Your task to perform on an android device: Open the Gmail App, Select the Share button to share the calendar on the dbwsracth.test.id9@gmail.com.
Image 0: 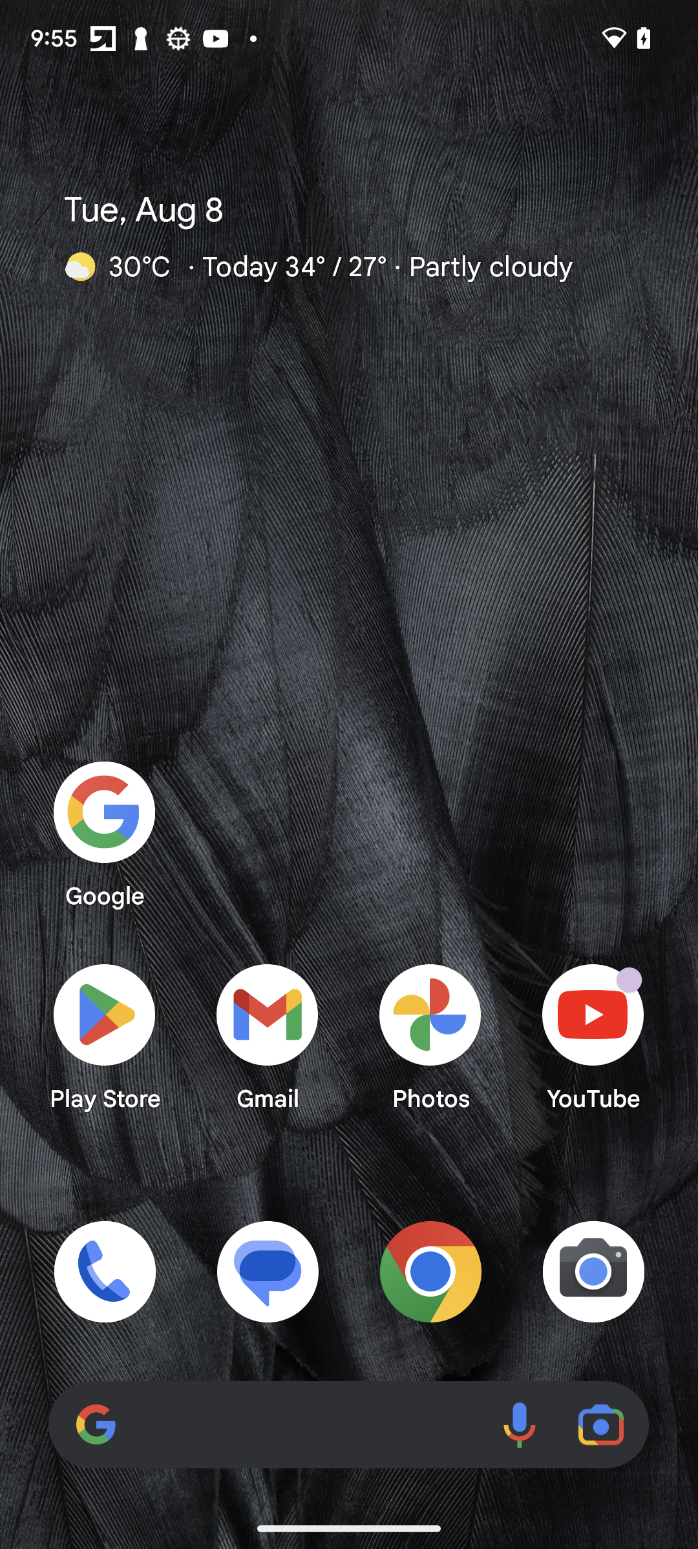
Open the Gmail App
Step 0: open app "Gmail"
Image 3: 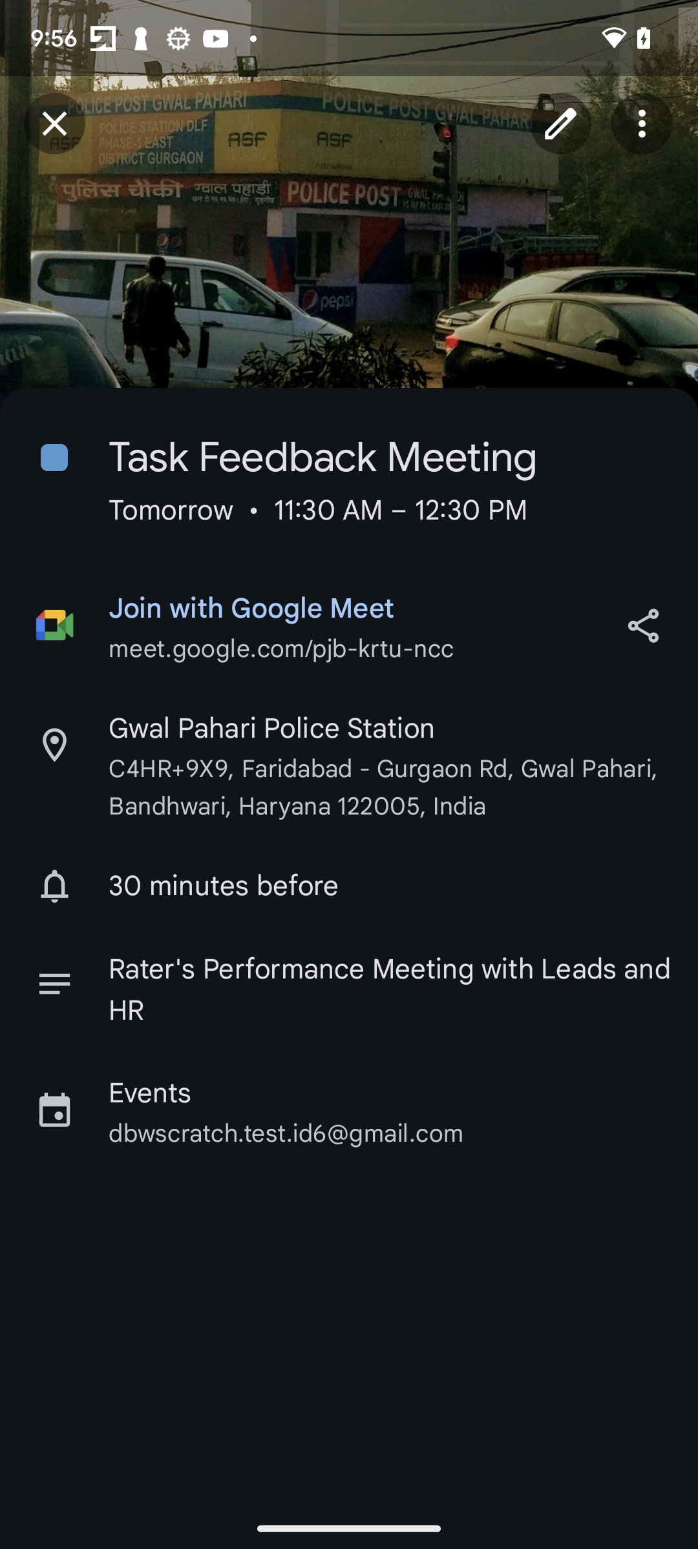
Click on the Share Button 
Step 3: click (643, 625)
Image 4: 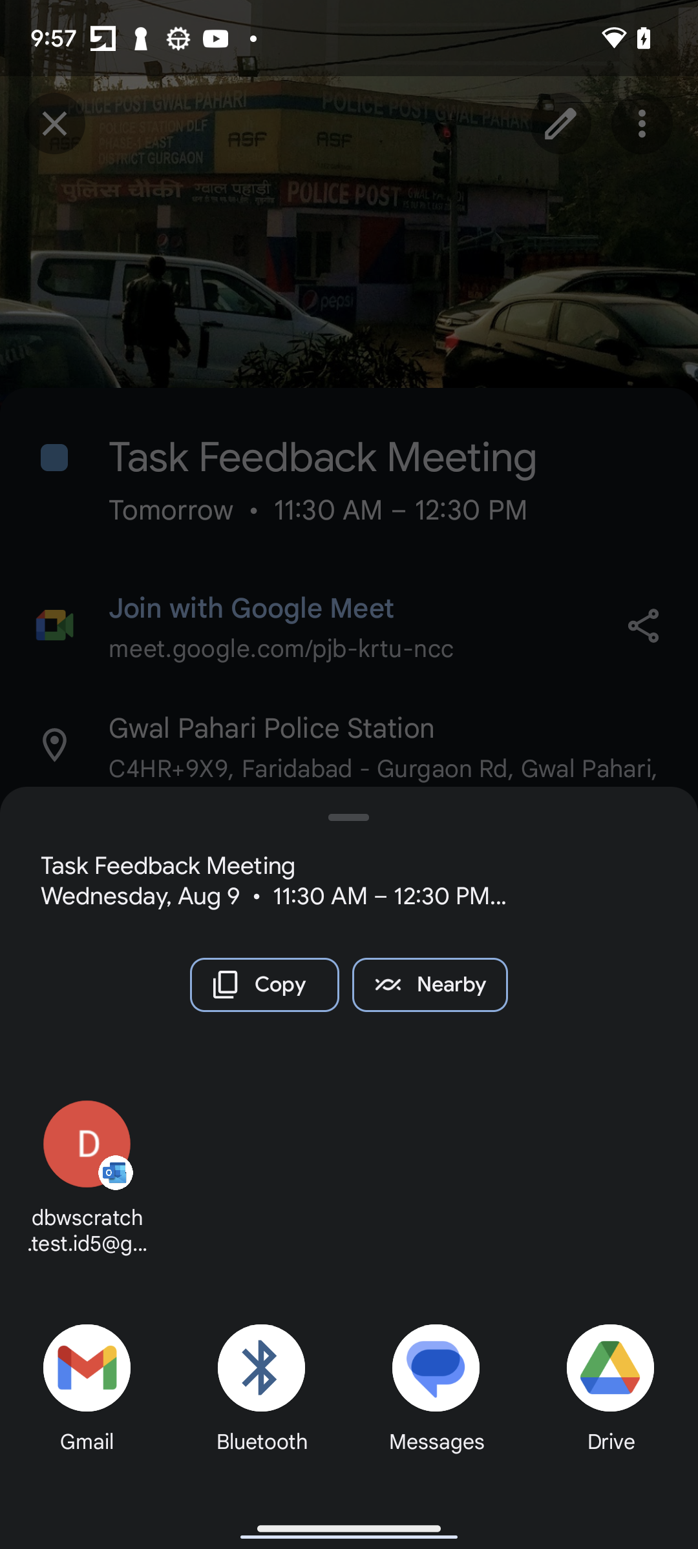
Click on the Gmail App
Step 4: click (94, 1383)
Image 5: 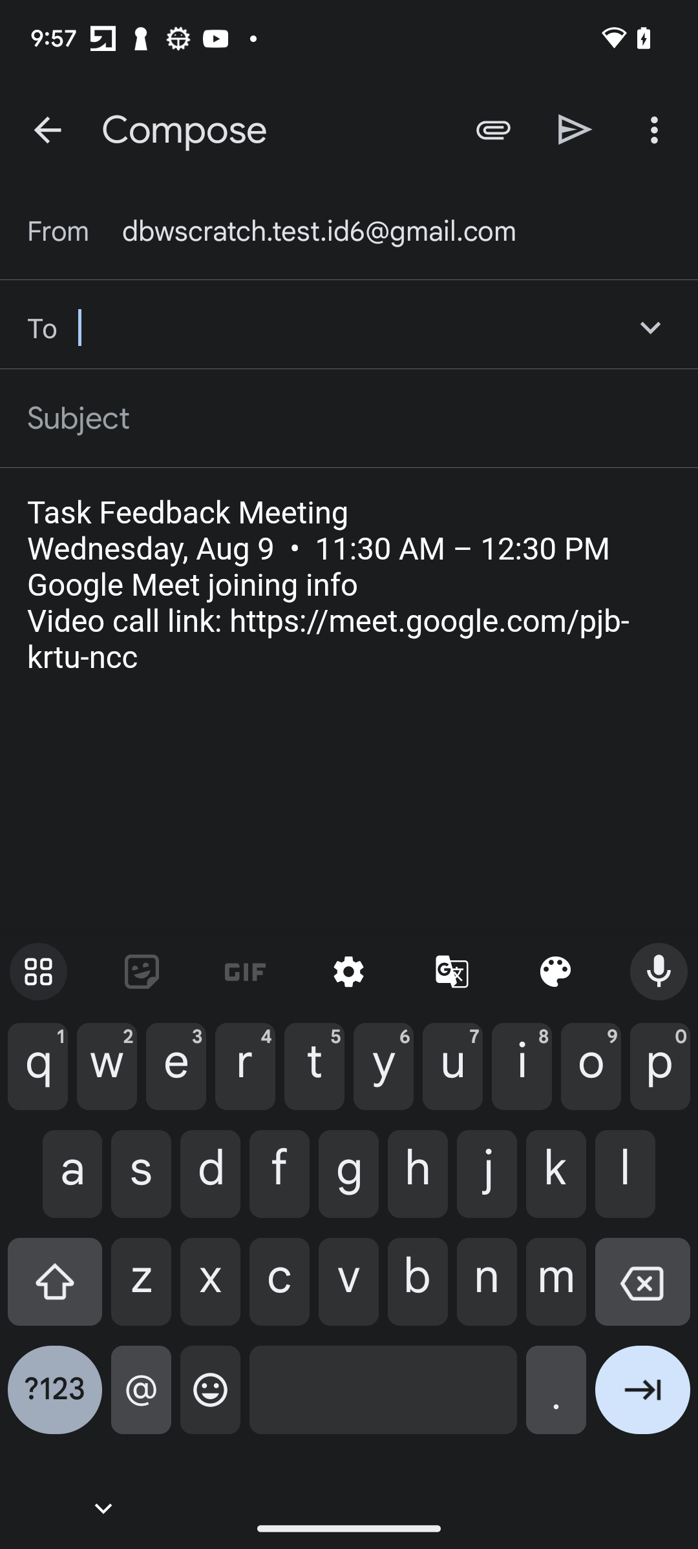
Enter the Mail : dbwsracth.test.id9@gmail.com
Step 5: type "dbwsracth.test.id9@gmail.com"
Image 6: 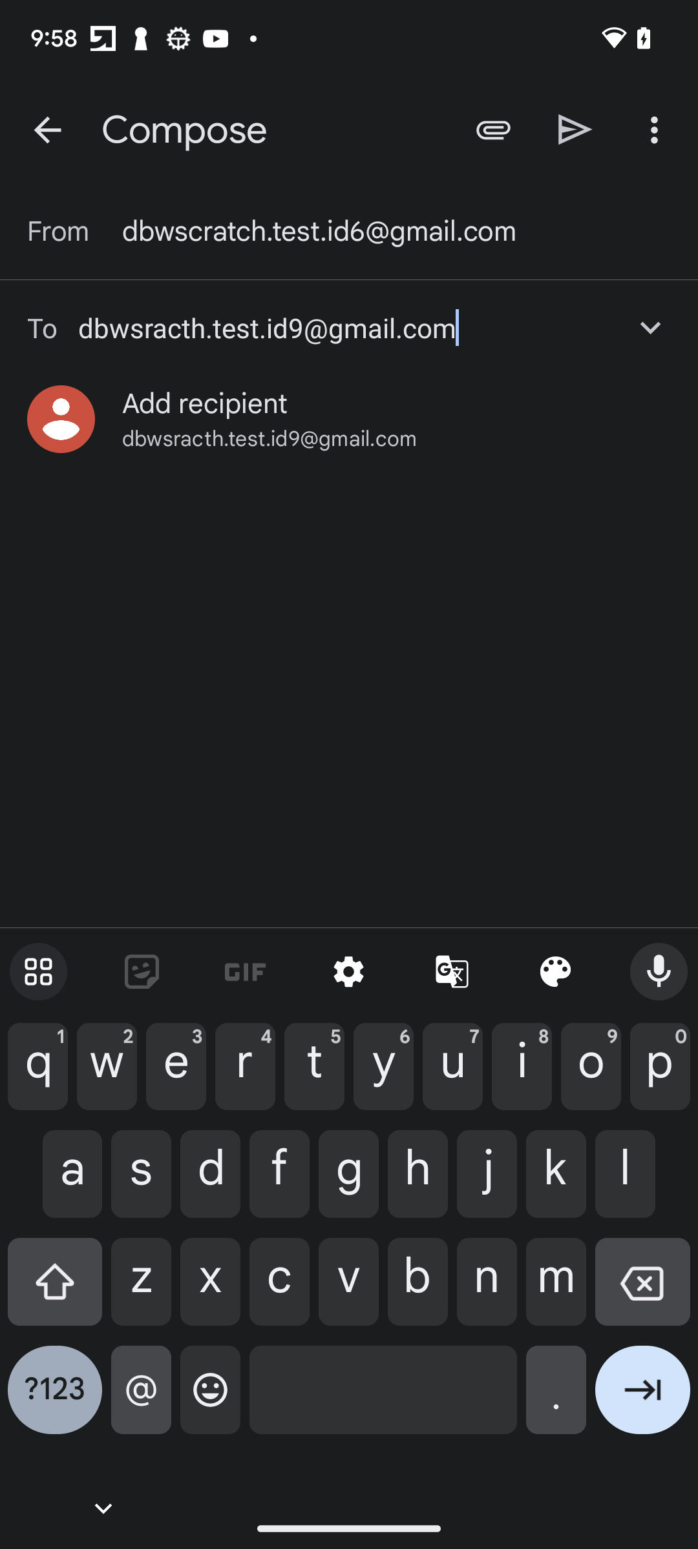
Select the Add recipient mail 
Step 6: click (205, 404)
Image 7: 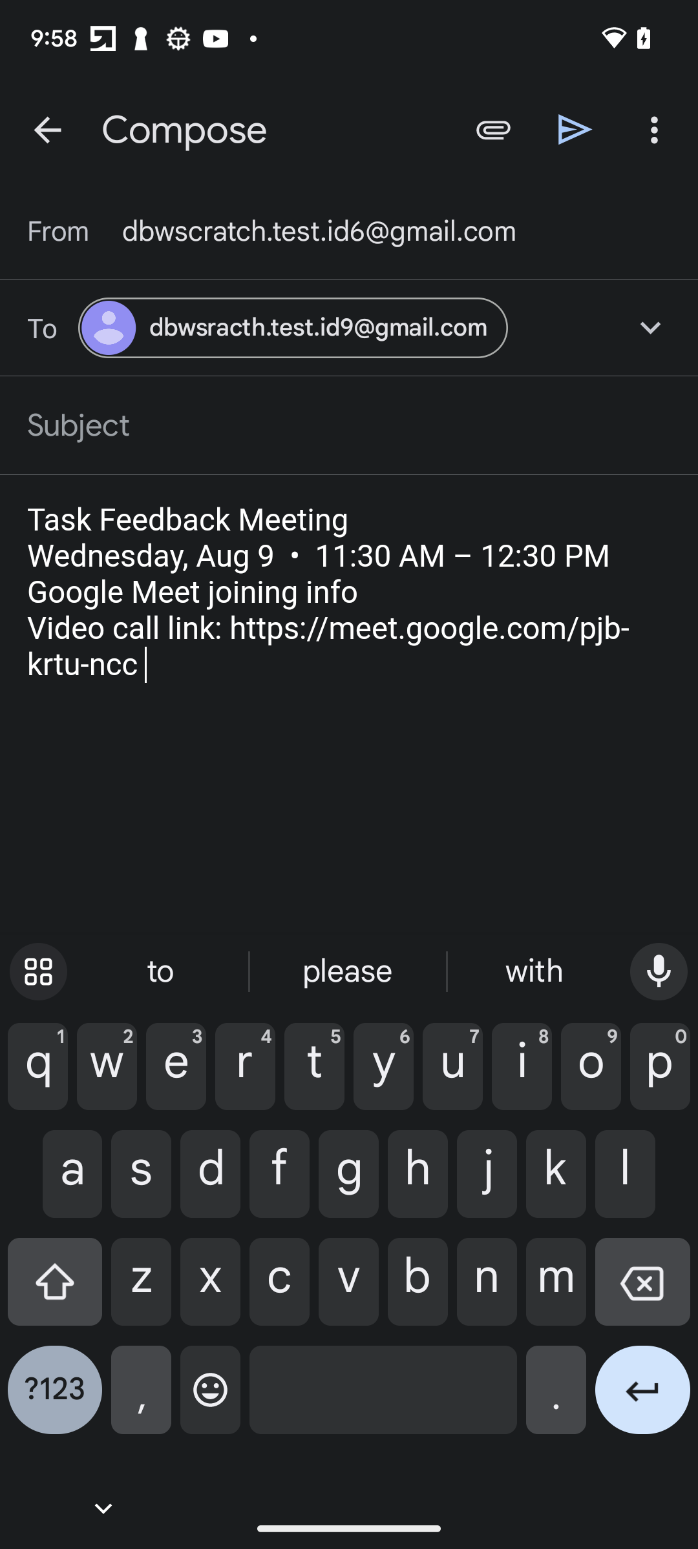
Click on the Share button to share the calendar 
Step 7: click (575, 130)